Your task to perform on an android device: Open Sketchbook app, Create a new Sketch and select the canvas size to 1080 x 2264
Image 0: 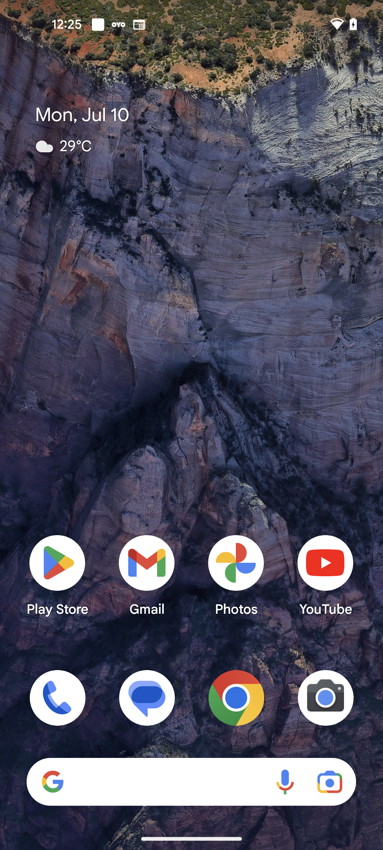
Open Sketchbook app
Step 0: open app "Sketchbook"
Image 1: 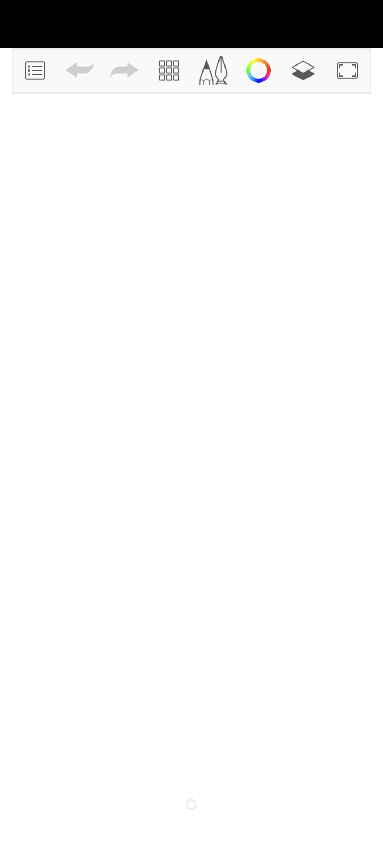
Click on the Menu icon at the top left corner of the screen
Step 1: click (37, 73)
Image 2: 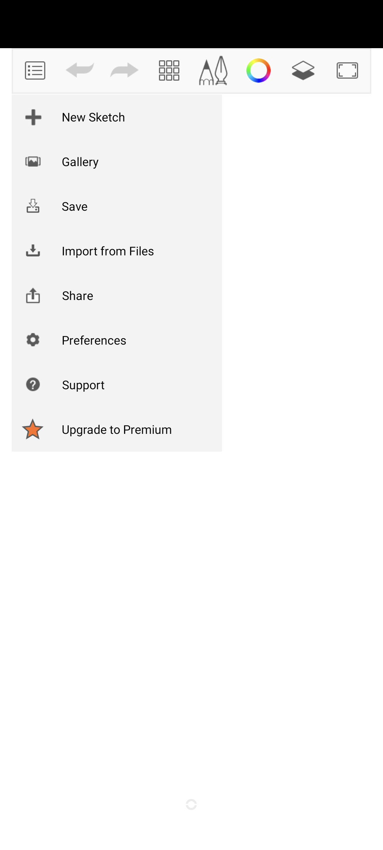
Click on the New Sketch option
Step 2: click (93, 117)
Image 3: 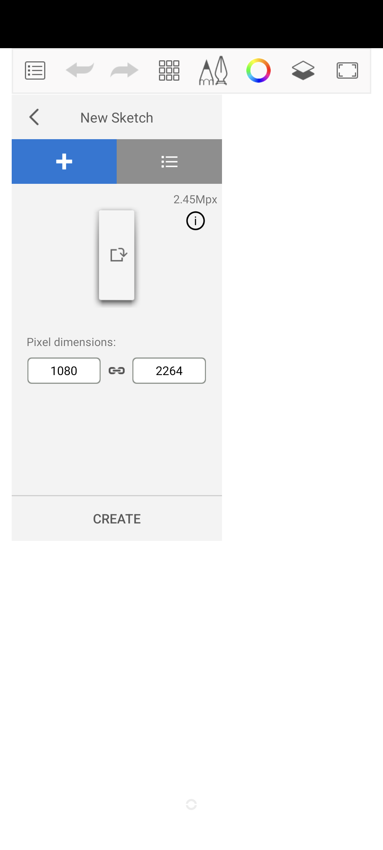
Click on the Create button
Step 3: click (117, 518)